Your task to perform on an android device: In the Blossom app, I want to get the care tips of Polka Dot Plant.
Image 0: 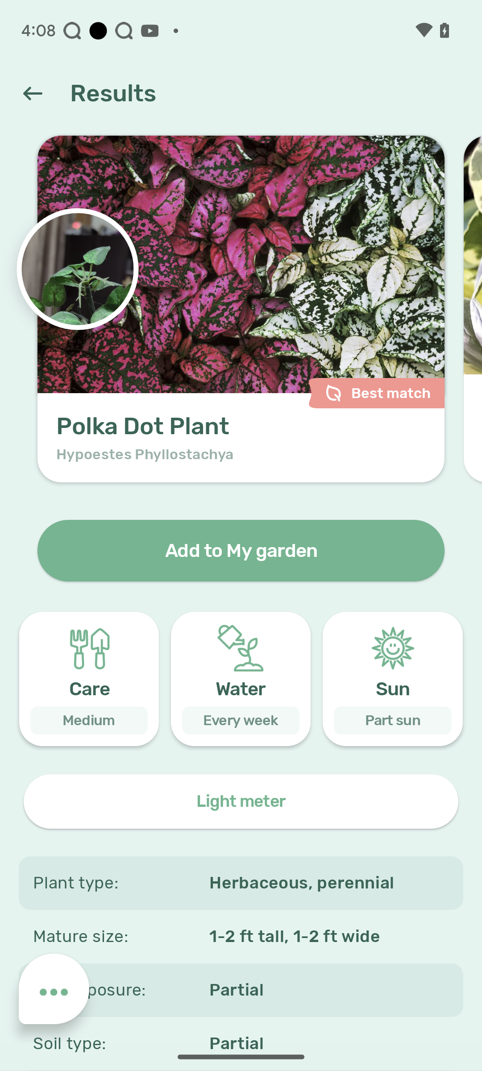
Click on care button
Step 0: click (89, 689)